Your task to perform on an android device:  Open the Outlook App, Select the Evernote Mail and Go to the Three Dots to Flag an Email. 
Image 0: 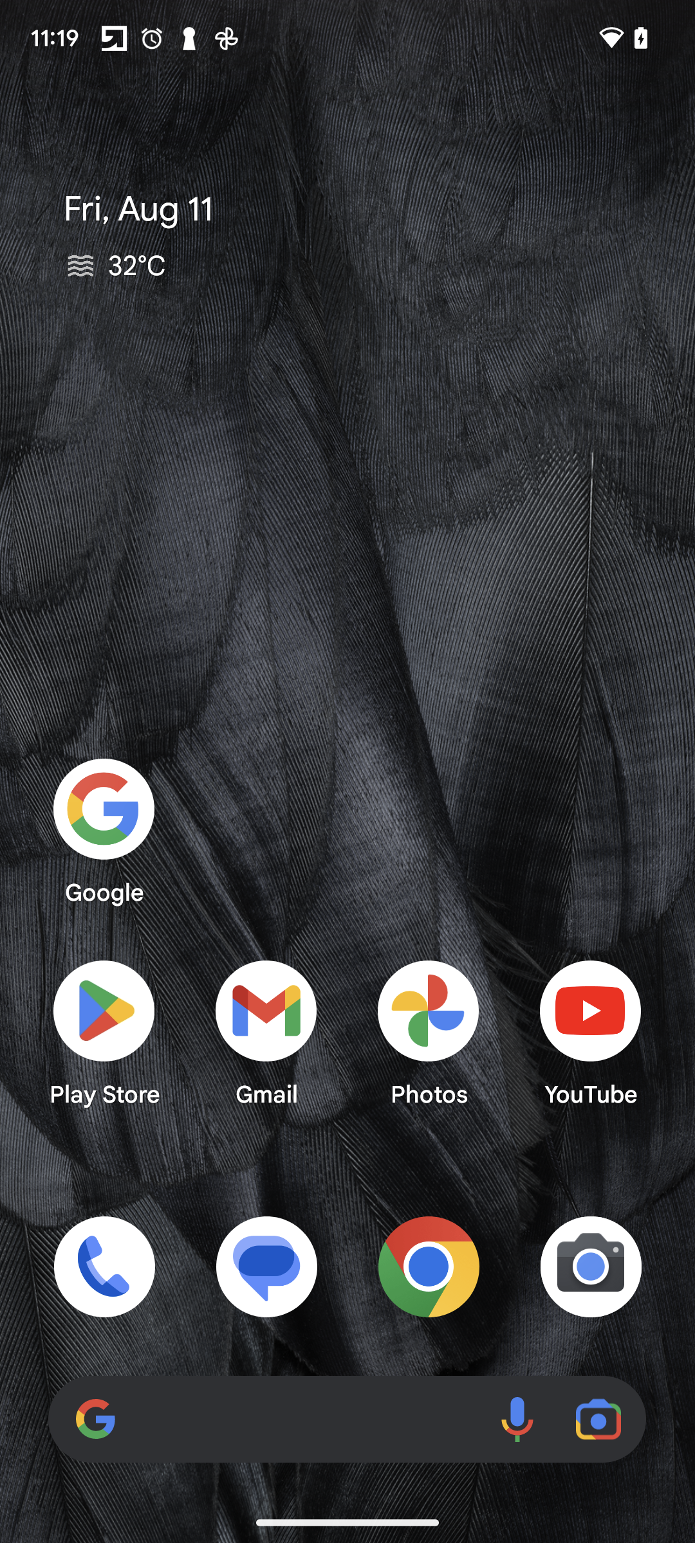
Open the Outlook App
Step 0: open app "Outlook"
Image 1: 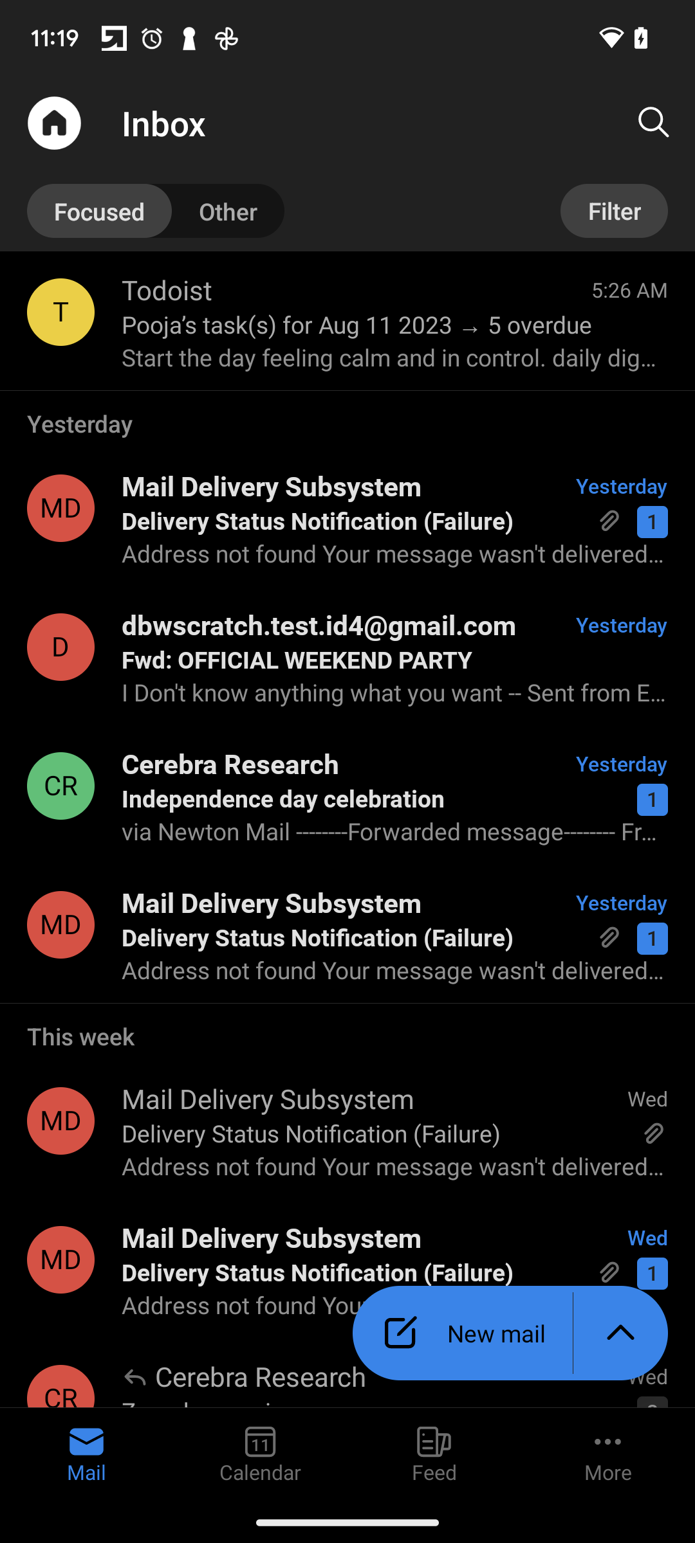
Swipe up to see the Evernote Mail 
Step 1: scroll down
Image 2: 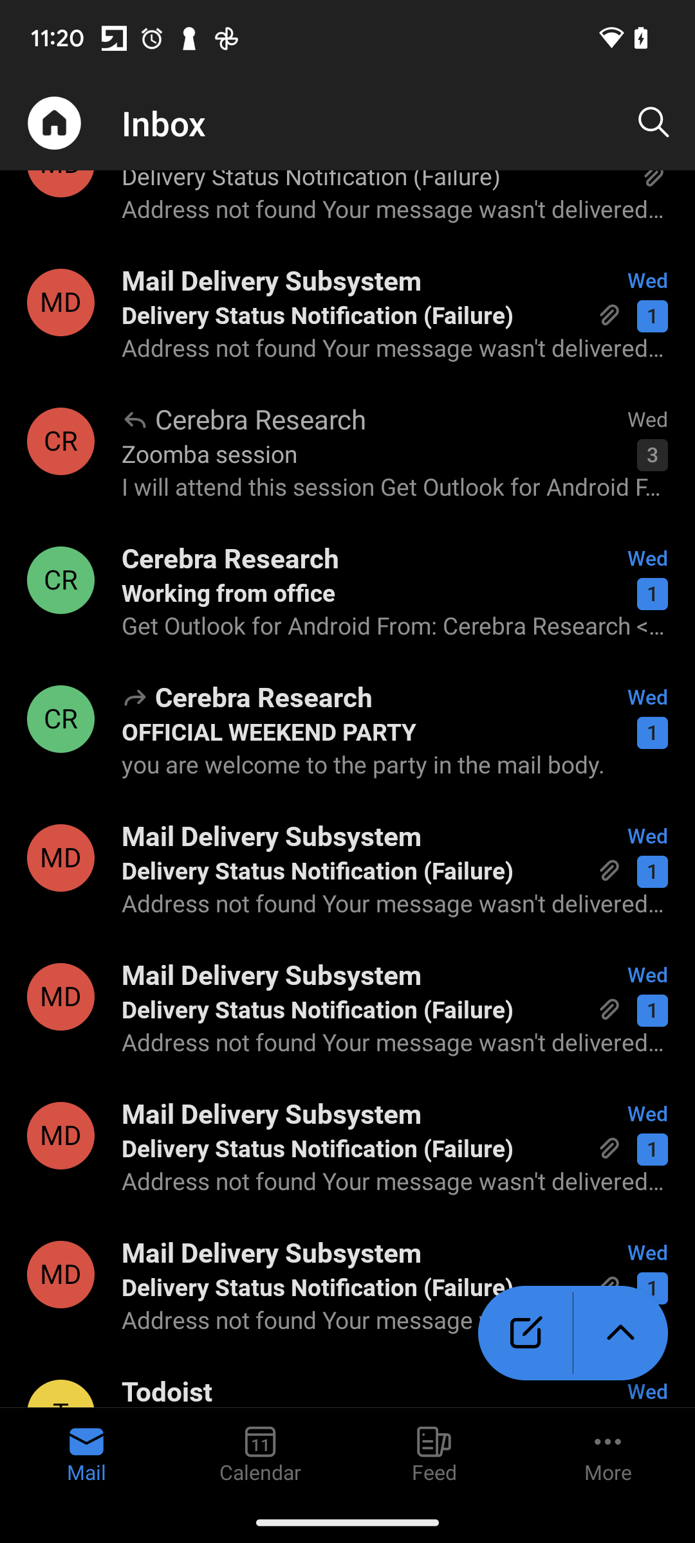
Swipe up to see the Evernote Mail 
Step 2: scroll down
Image 3: 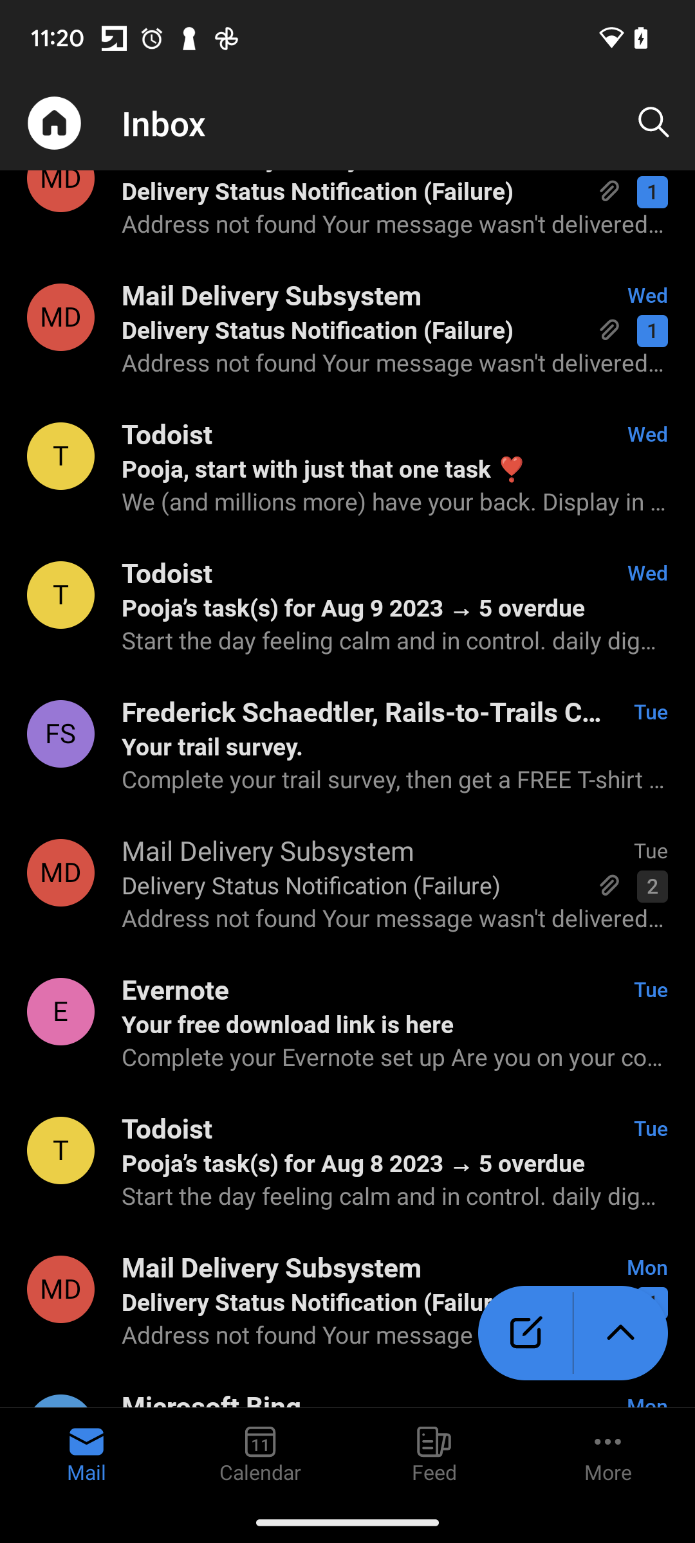
Select the Evernote Mail 
Step 3: click (60, 1011)
Image 4: 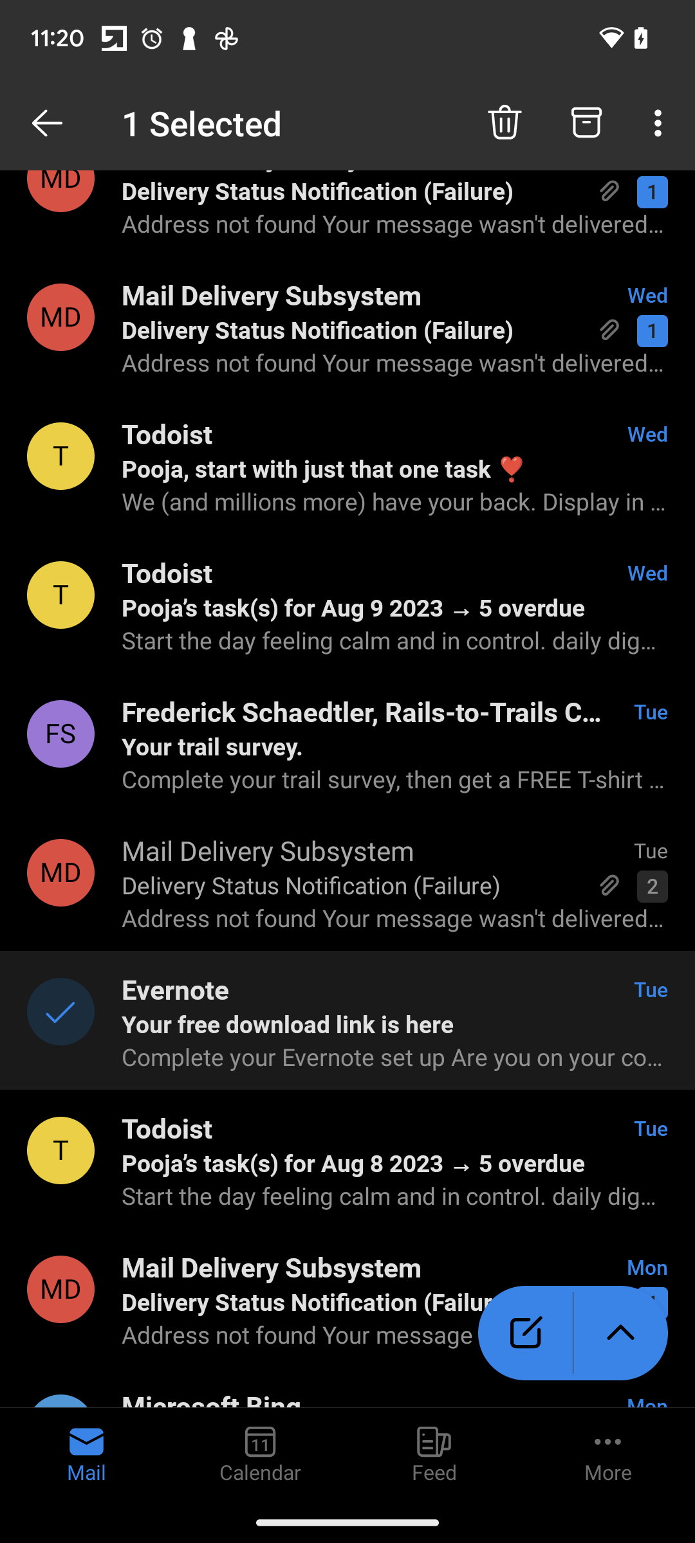
Go to the Three Dots 
Step 4: click (661, 123)
Image 5: 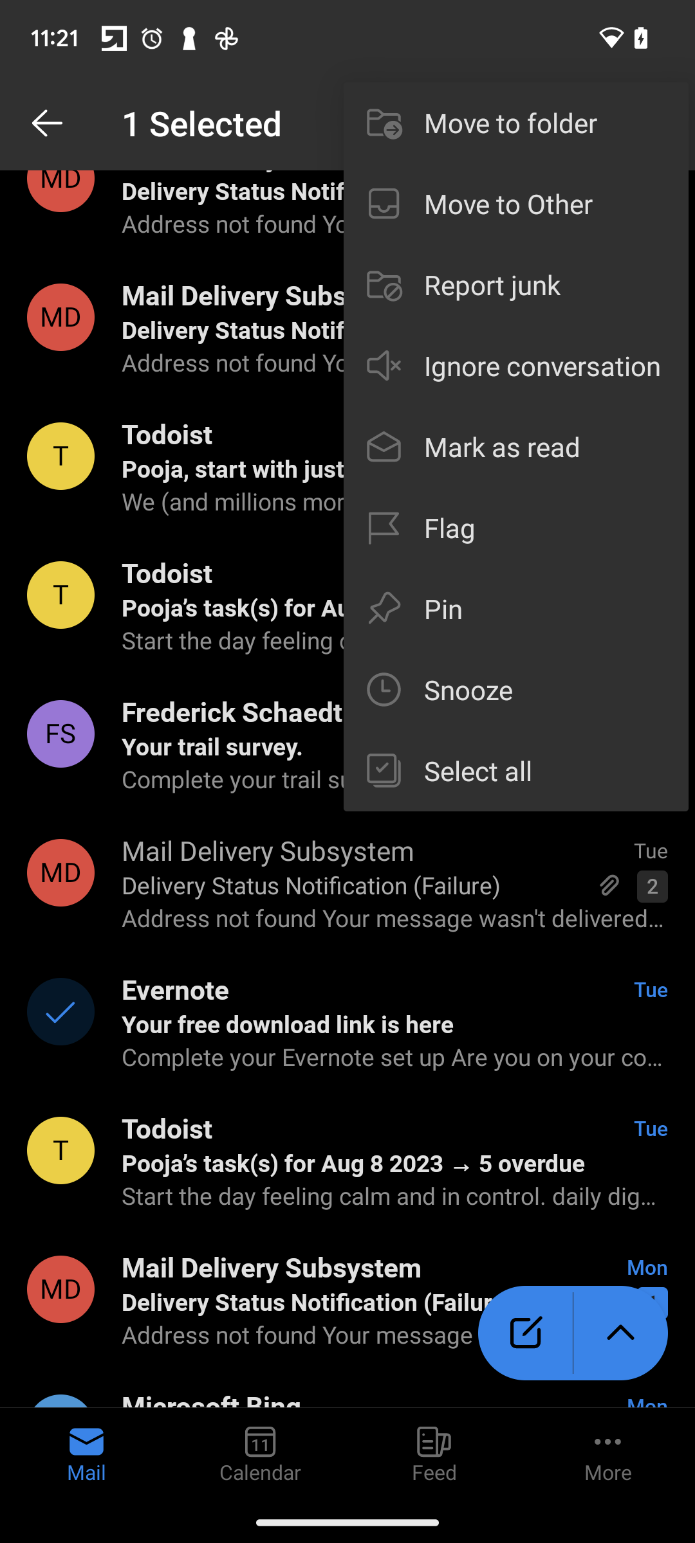
Click on the Flag Option to Flag an Evernote Email
Step 5: click (382, 528)